Your task to perform on an android device: Open Sgraffito app and create a new Free paint canvas
Image 0: 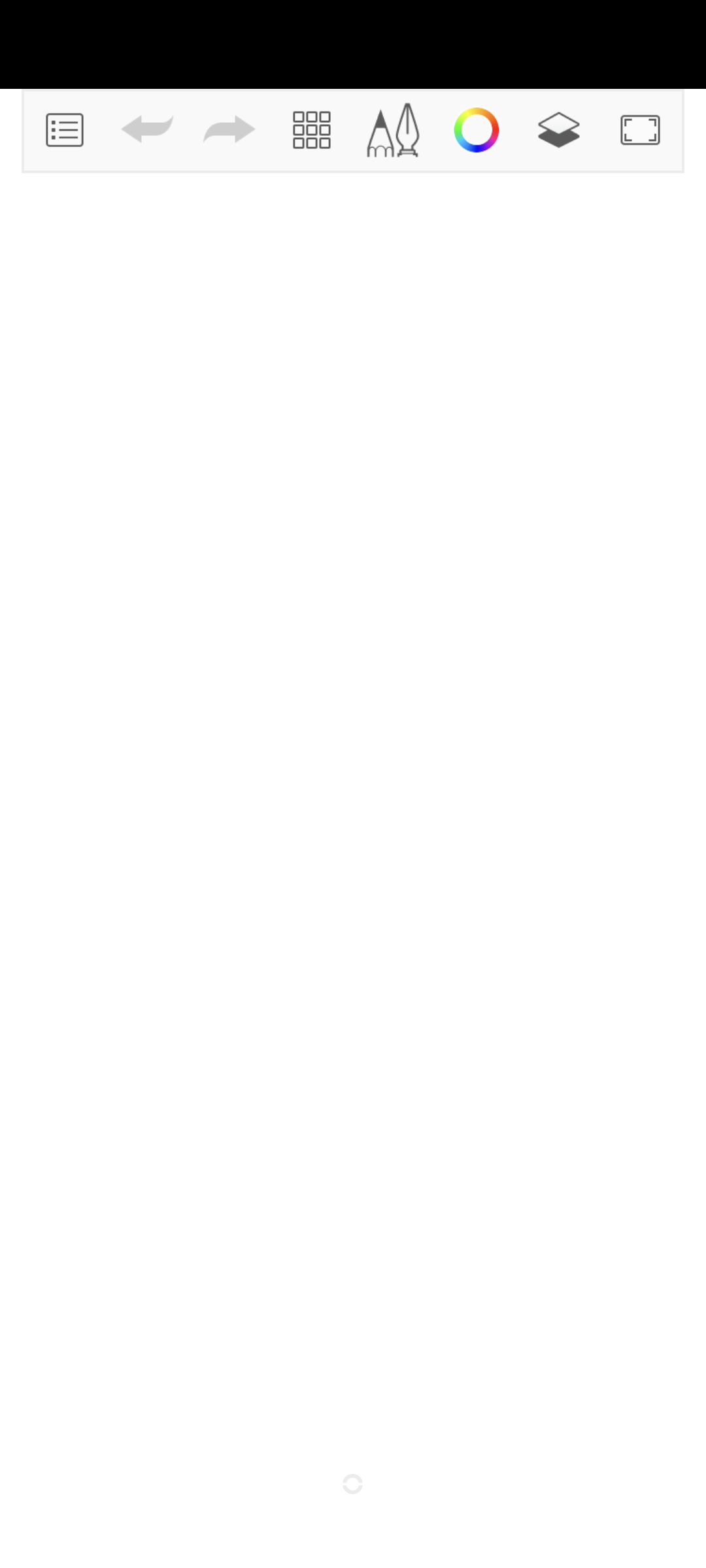
Open Sgraffito app
Step 0: open app "Sgraffito"
Image 1: 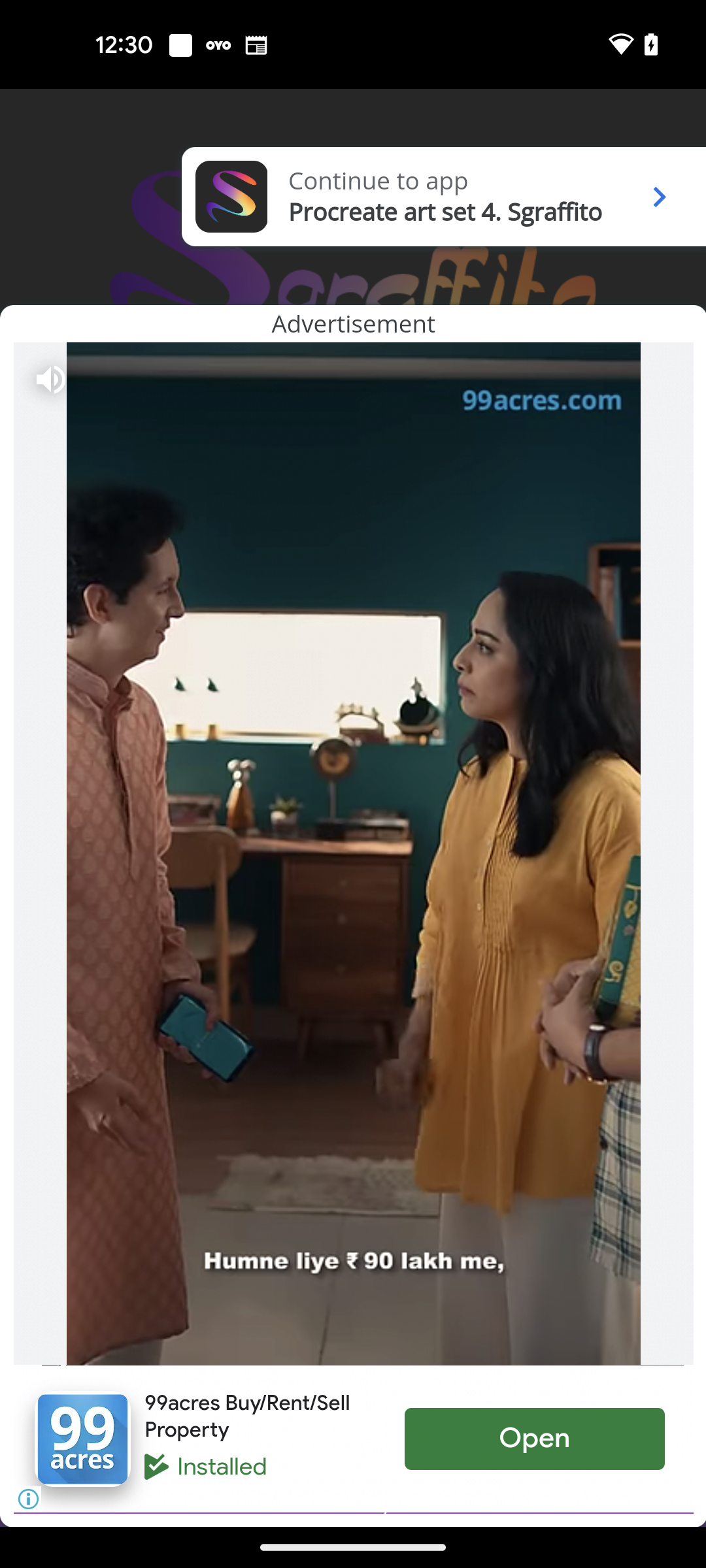
Click on the Continue to app option
Step 1: click (446, 212)
Image 2: 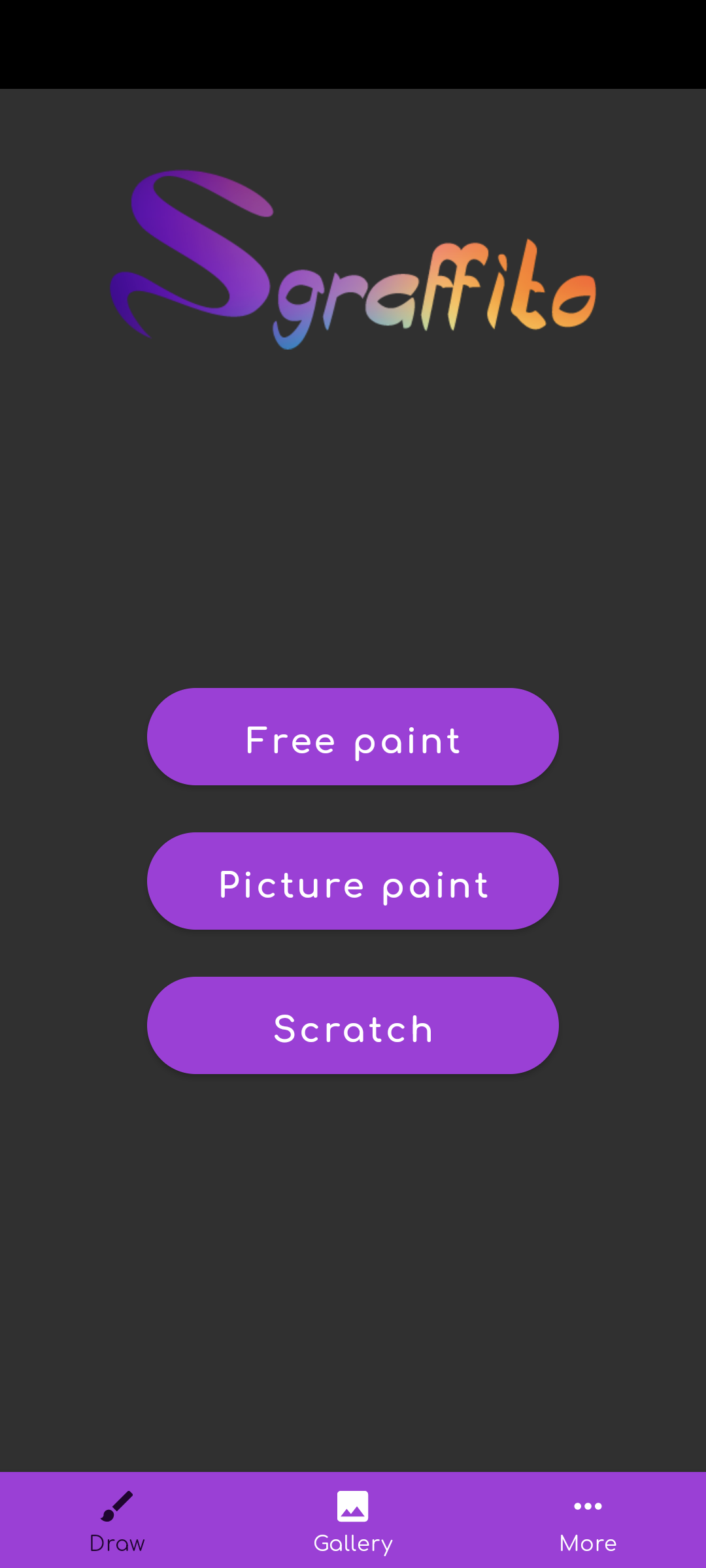
Select the Free paint option
Step 2: click (353, 736)